Your task to perform on an android device: Use the MakeMyTrip app to view the flight details for the Avianca Airlines flight from Guarulhos International Airport to John F. Kennedy International Airport.
Image 0: 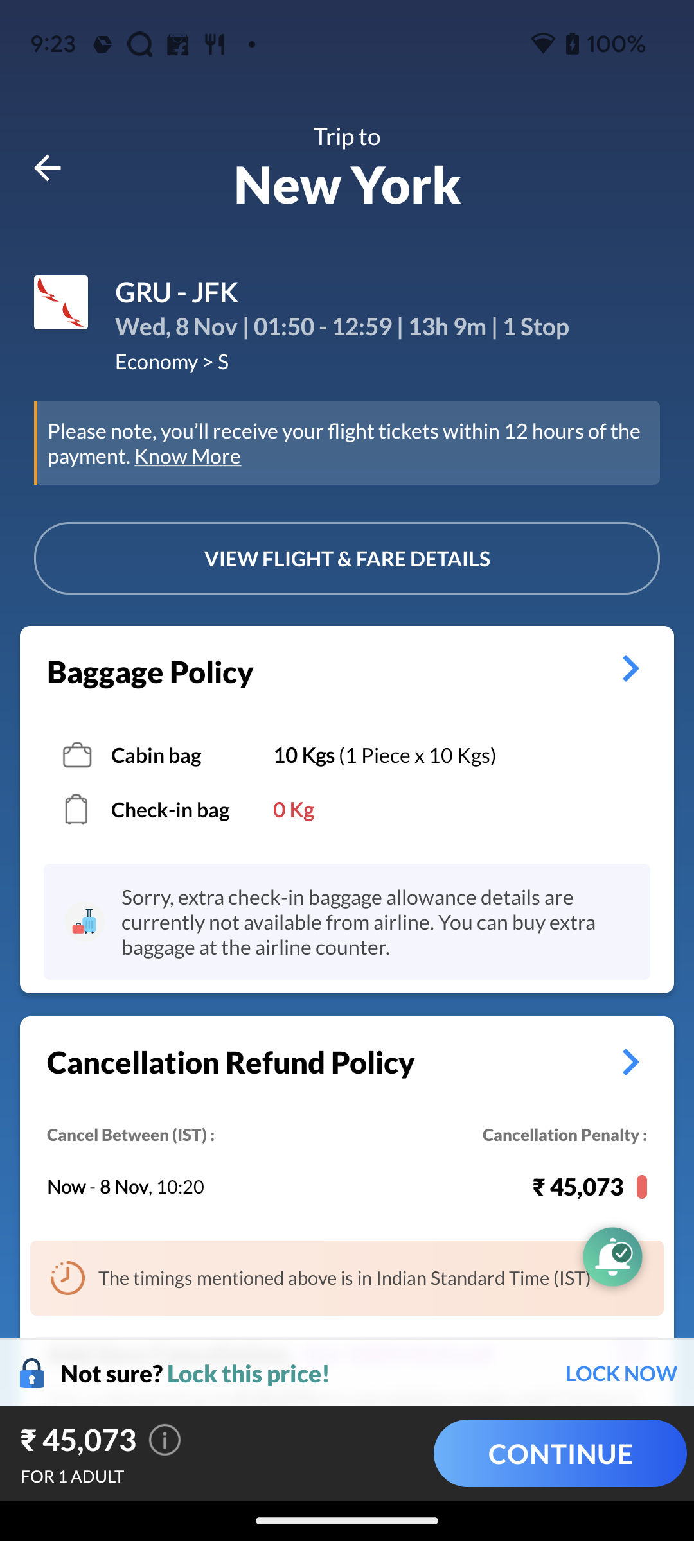
Click on the VIEW FLIGHT & FARE DETAILS
Step 0: click (347, 558)